Your task to perform on an android device: I want to Find the place where I can take some rest and stay for some time so find the Ferienwohnung Lautertal place for stay in the Maps app and it seems this is the best place and I also read the reviews of visitors who visit this place.
Image 0: 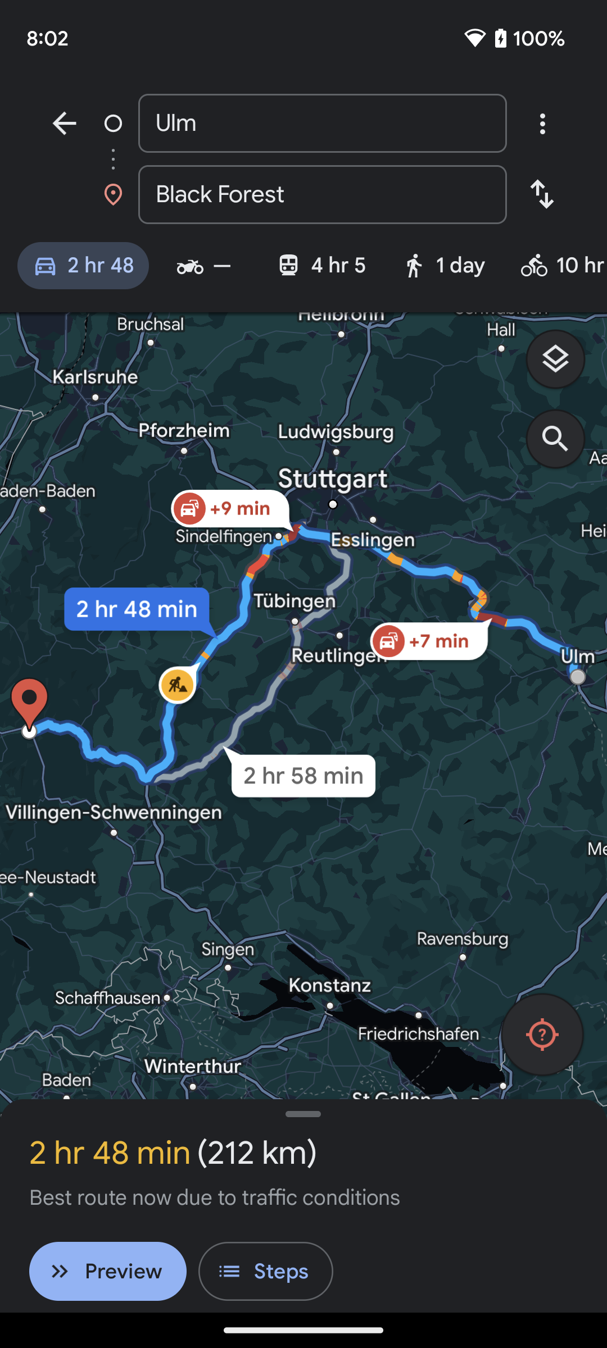
Go back to the previous page 
Step 0: press back button
Image 1: 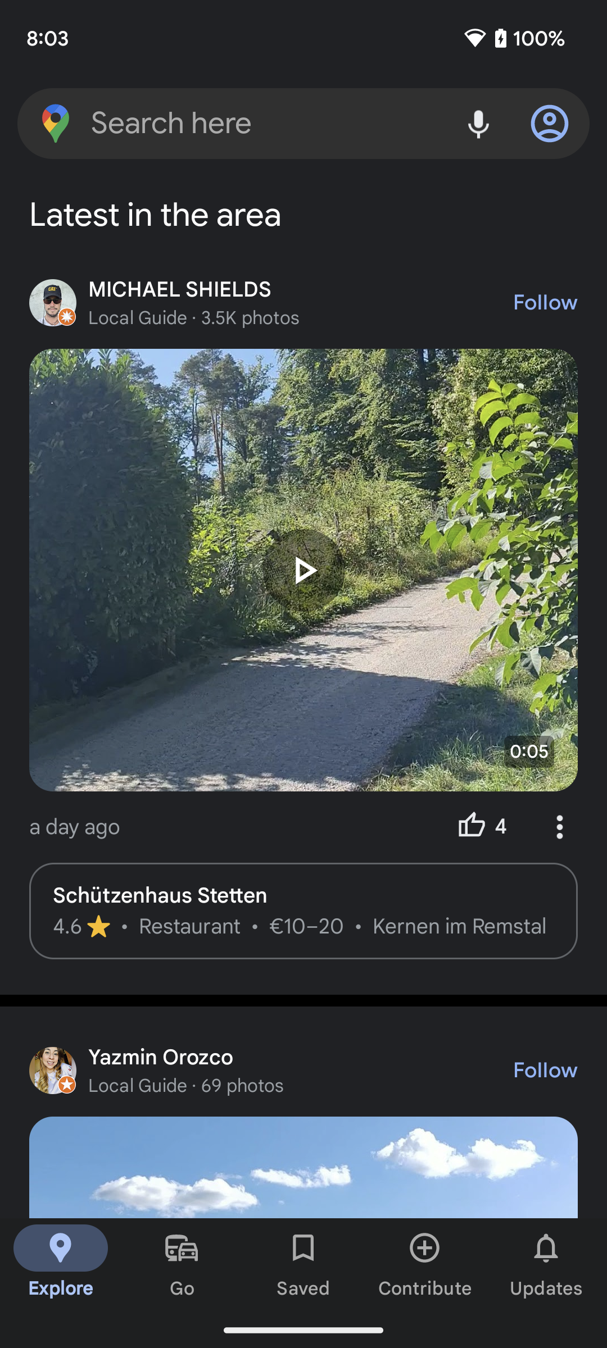
Click on the search bar at the top of the screen to search for the place
Step 1: click (267, 123)
Image 2: 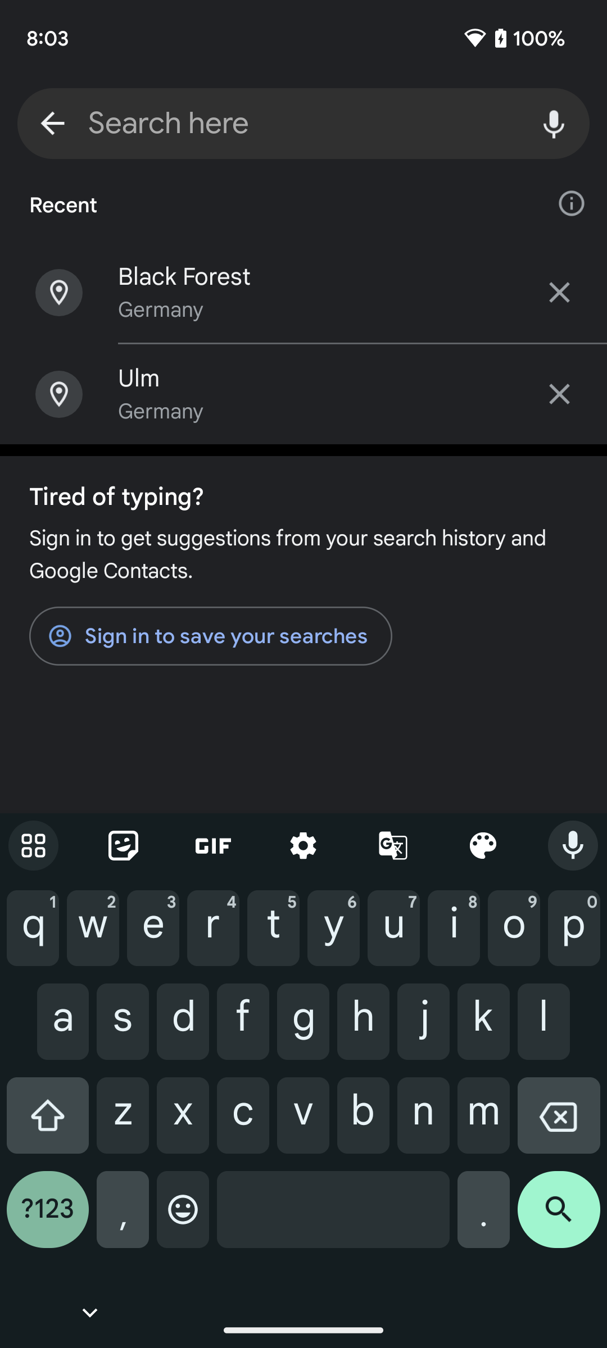
Type Ferienwohnung Lautertal in the search bar to search for this place
Step 2: type "Ferienwohnung Lautertal"
Image 3: 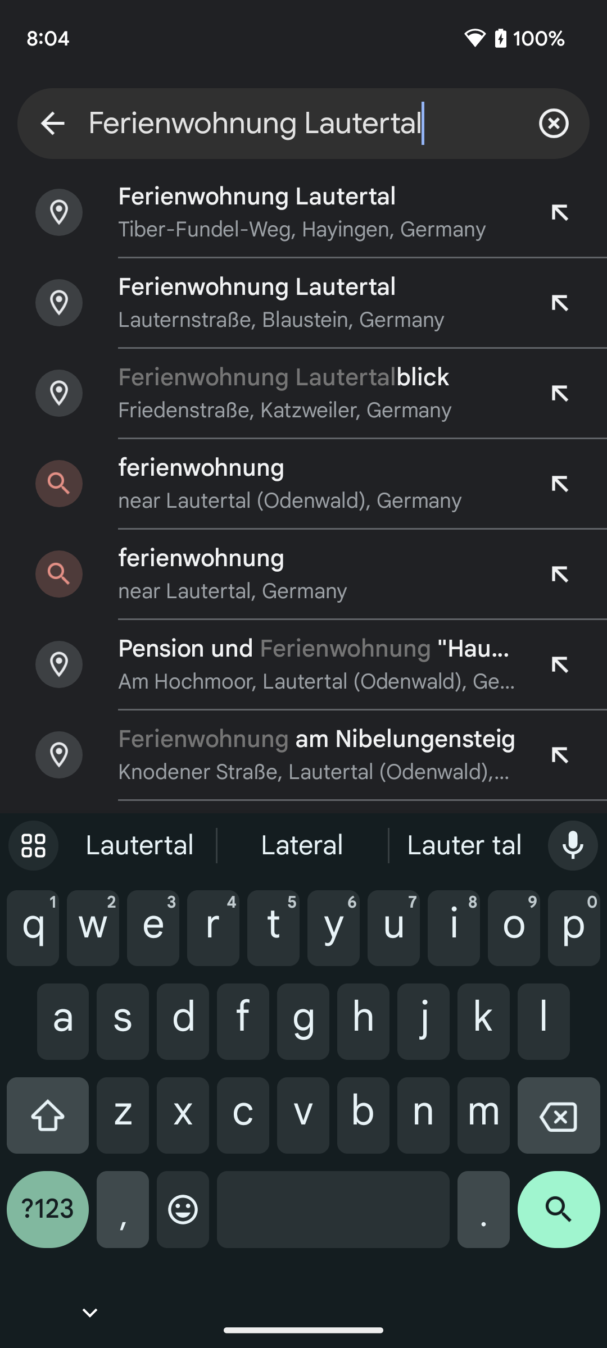
Click on the second suggested option 
Step 3: click (257, 286)